Your task to perform on an android device: View the reviews of other shoppers of "Strauss Red color bicycle helmet " on the Shopsy app.
Image 0: 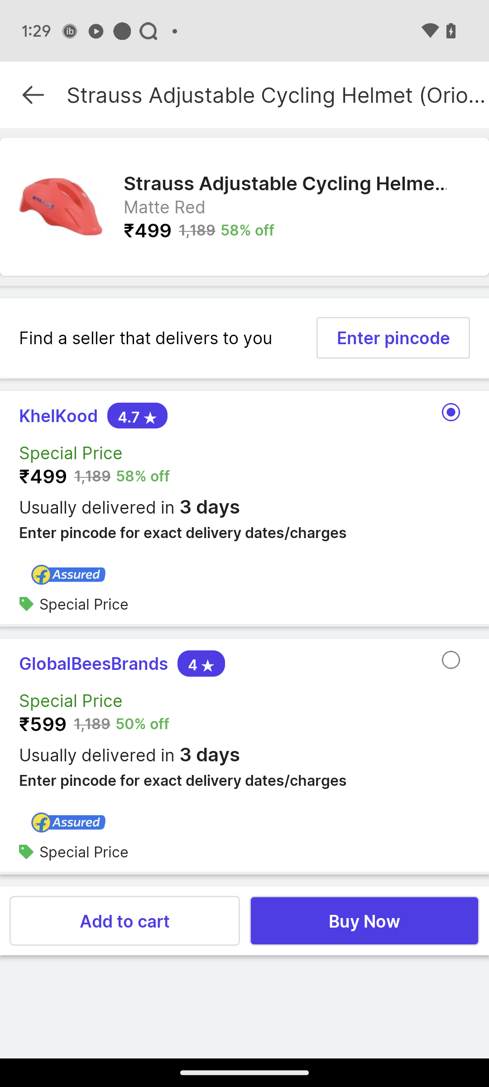
Go back to the previous page.
Step 0: press back button
Image 1: 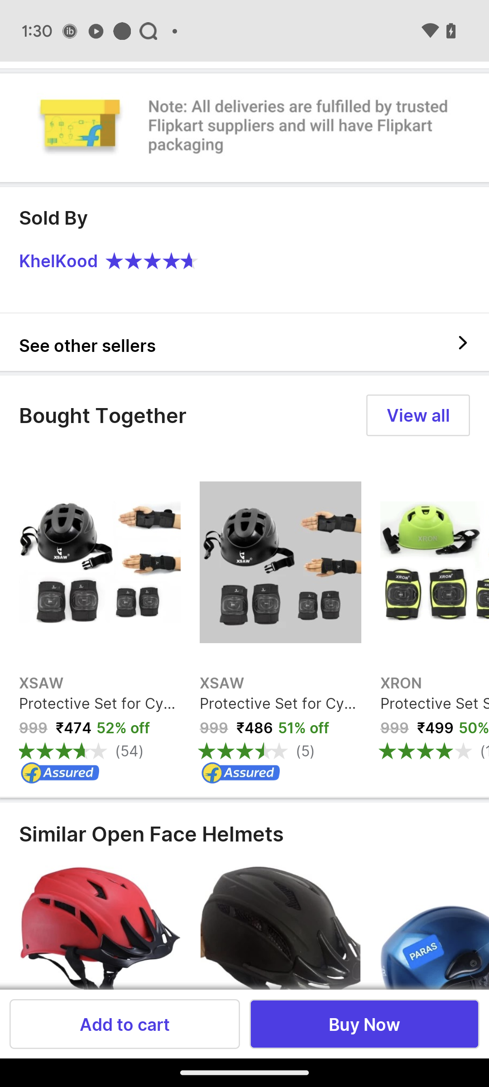
Swipe down
Step 1: scroll up
Image 2: 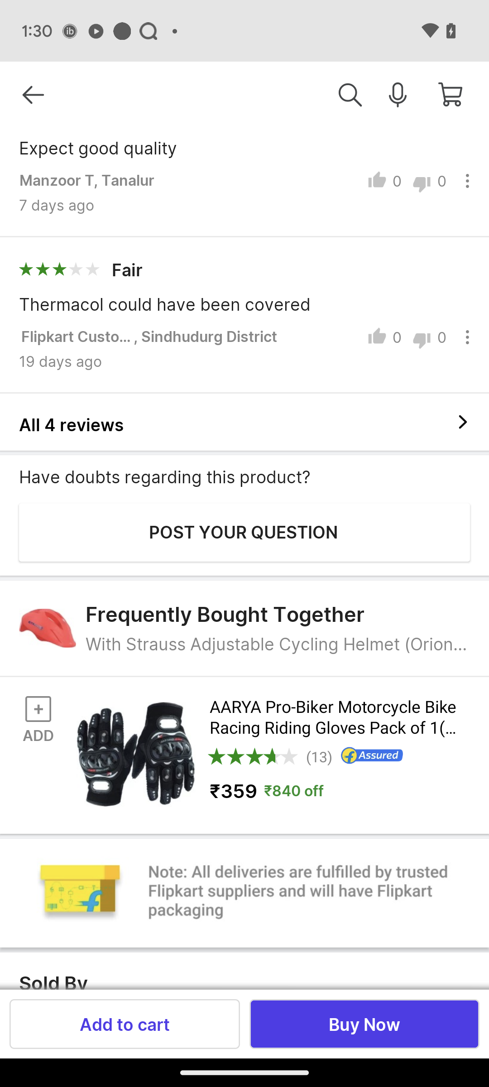
Click on the tab "All 4 reviews".
Step 2: click (406, 428)